Your task to perform on an android device: i want to save current document with the name Maria Rossi in the Google docs app.
Image 0: 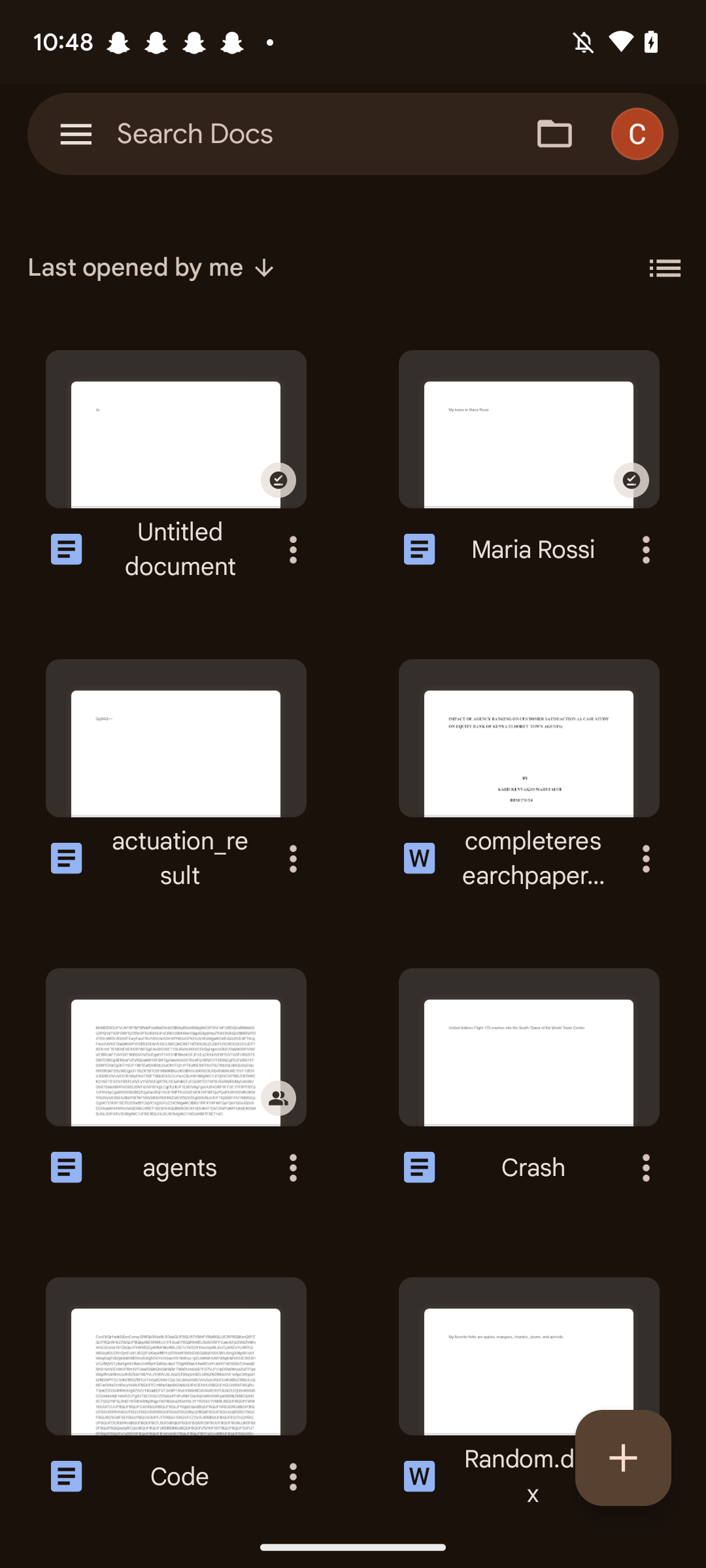
Click on the Untitled document
Step 0: click (233, 494)
Image 1: 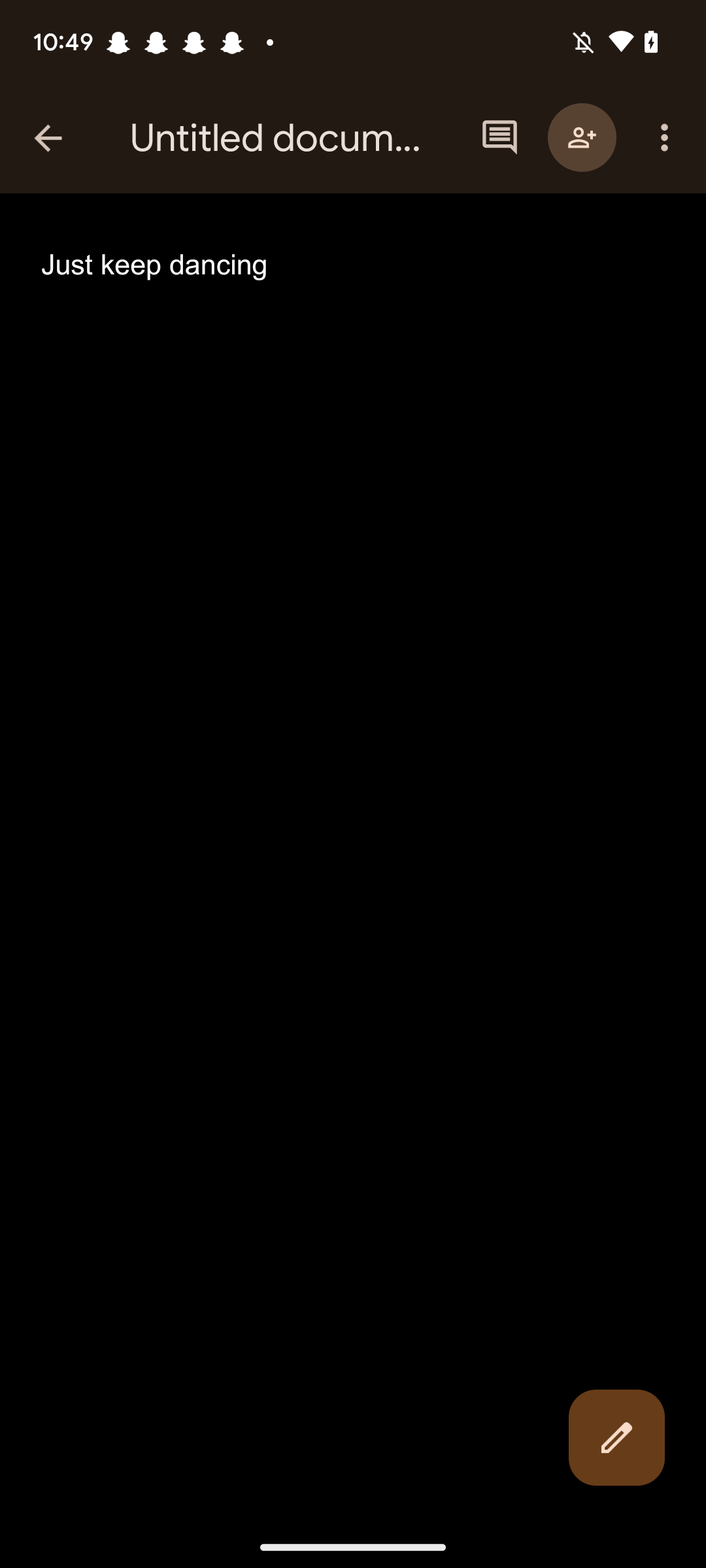
Click on Untitled document  
Step 1: click (277, 138)
Image 2: 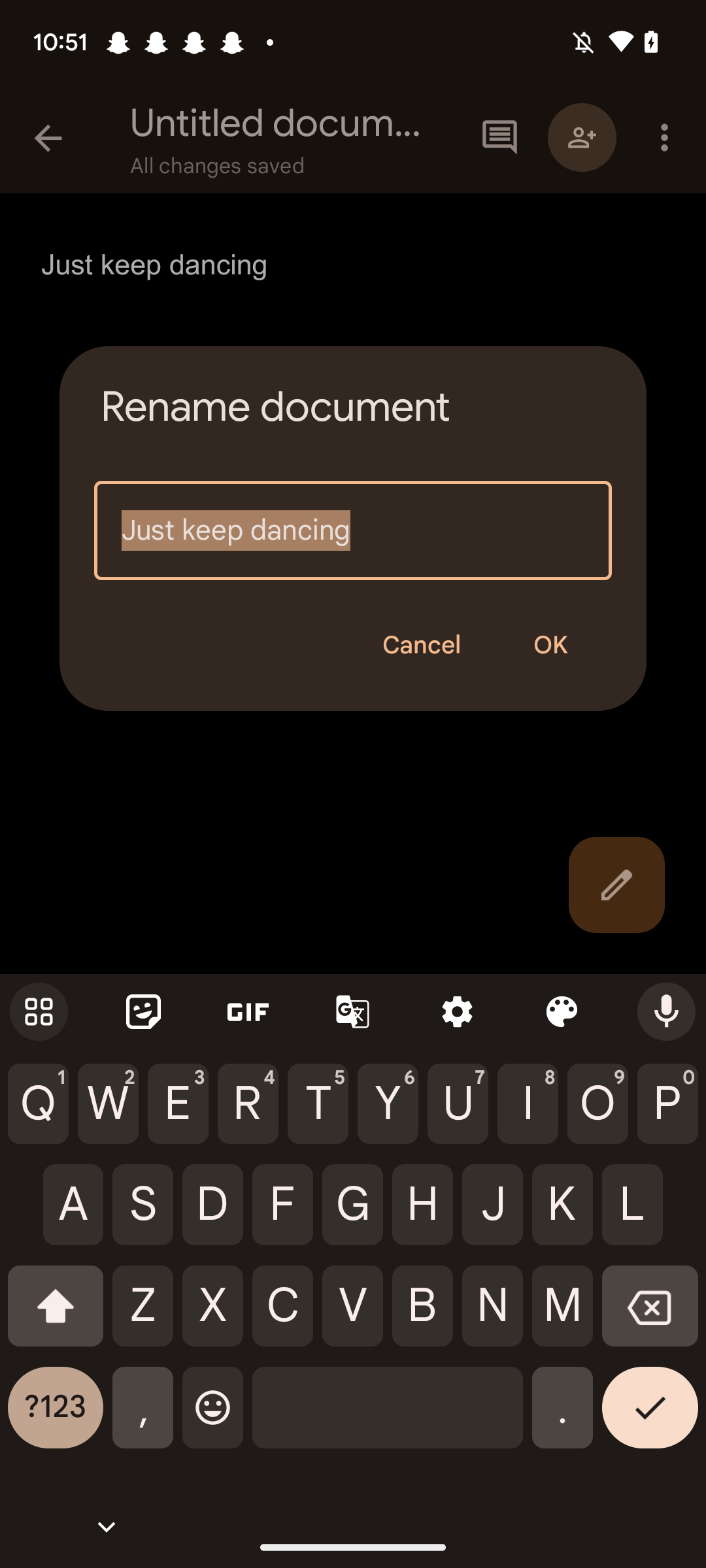
Click on Untitled document  
Step 2: wait
Image 4: 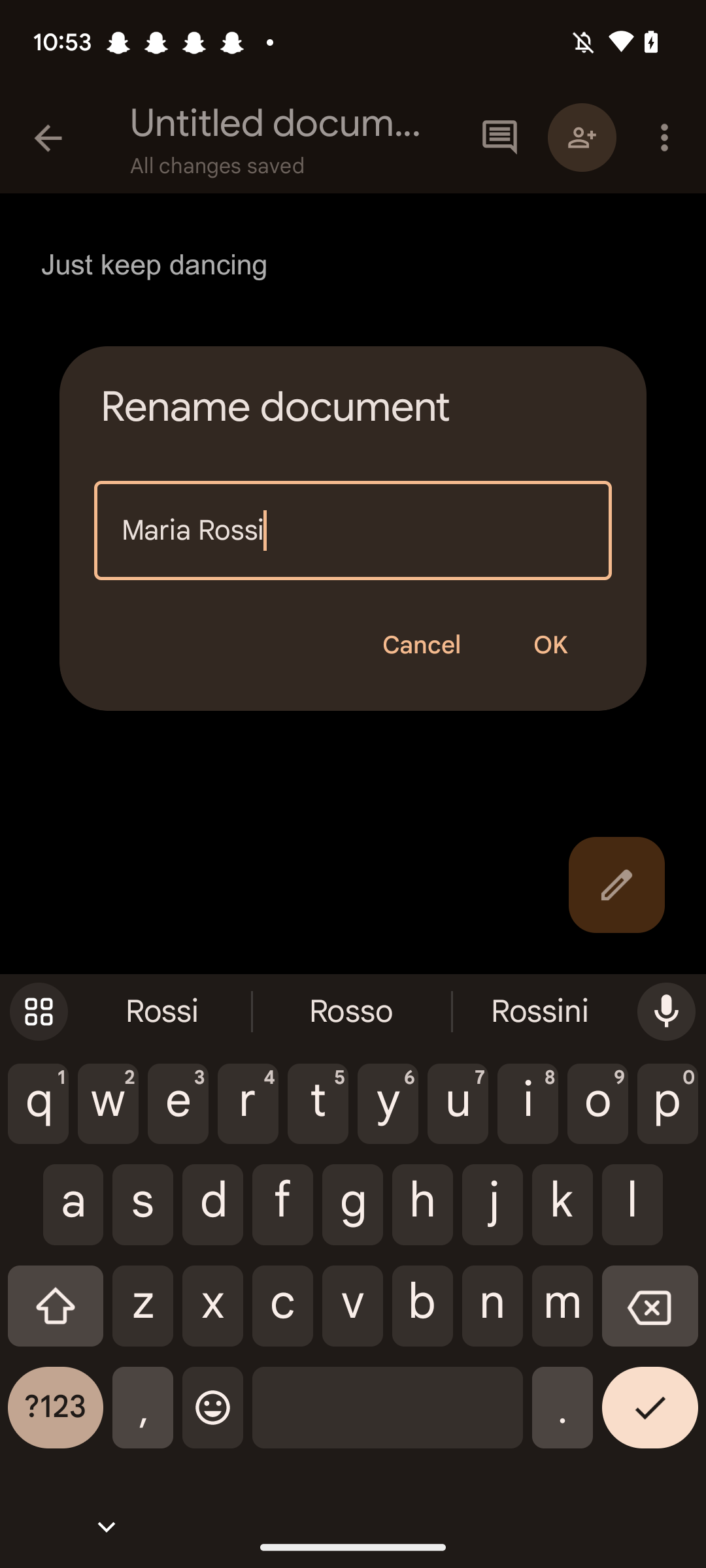
Click on ok icon
Step 4: click (550, 645)